Your task to perform on an android device: Add the product to the cart then search for Fire-Boltt Ninja call ultra smartwatch open the product and Add to cart 
Image 0: 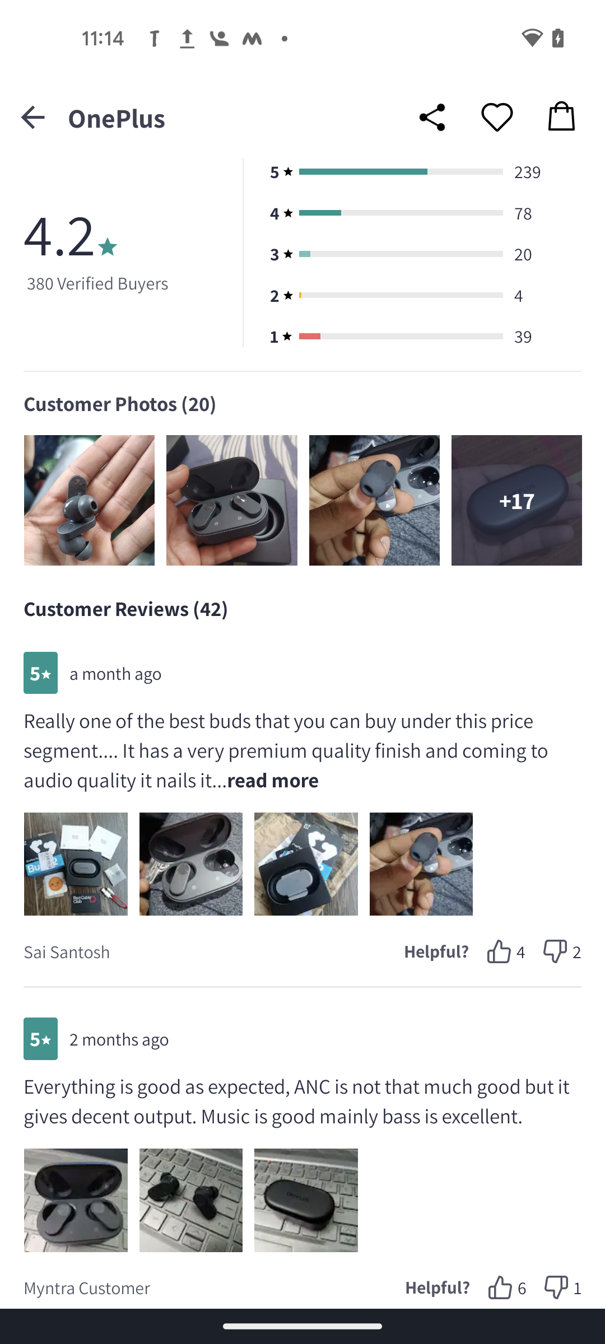
swipe down to view the Add to Bag
Step 0: scroll up
Image 1: 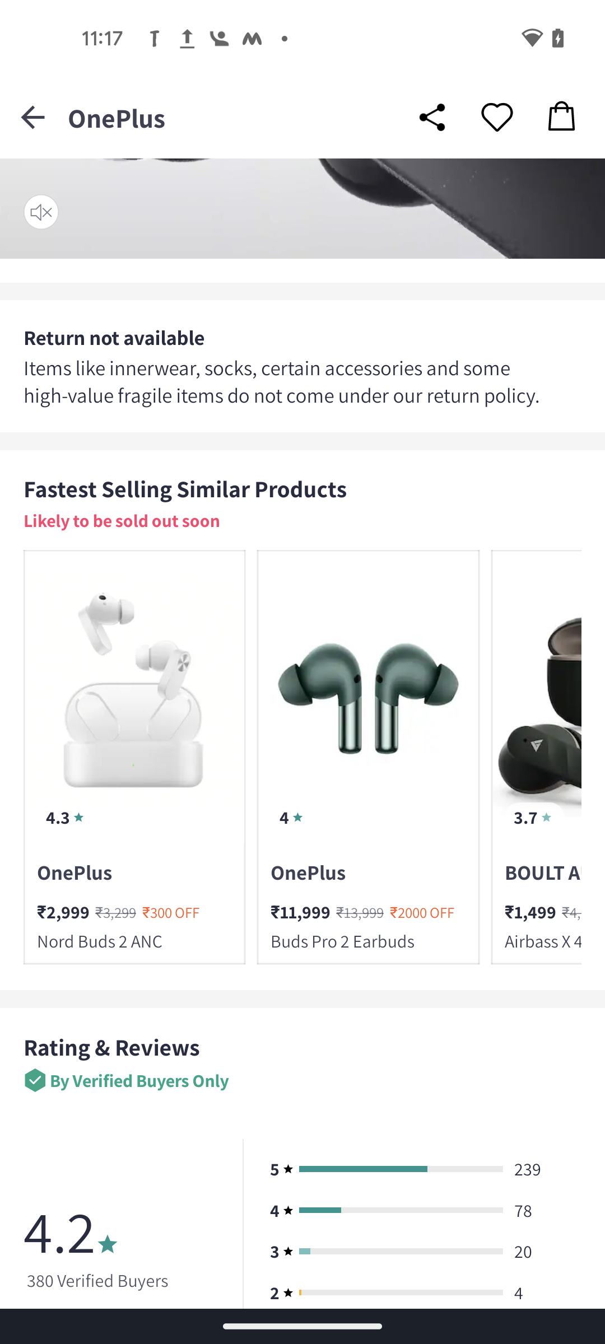
swipe down to view the Add to Bag
Step 1: scroll up
Image 2: 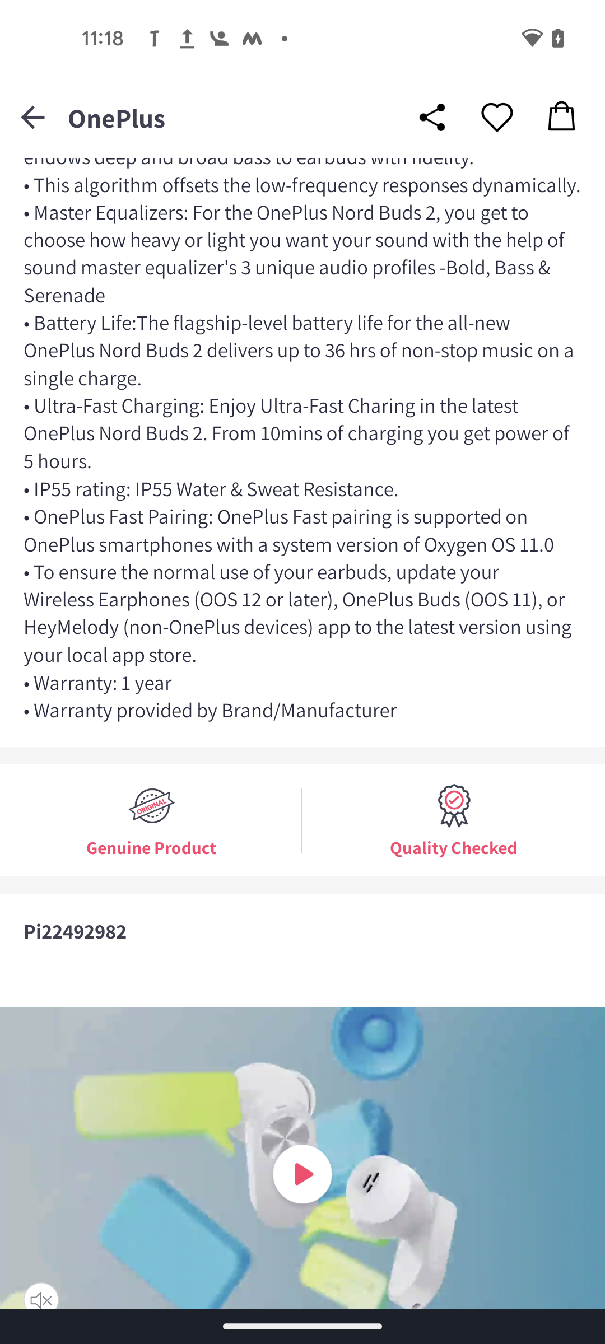
swipe down to view the Add to Bag
Step 2: scroll up
Image 3: 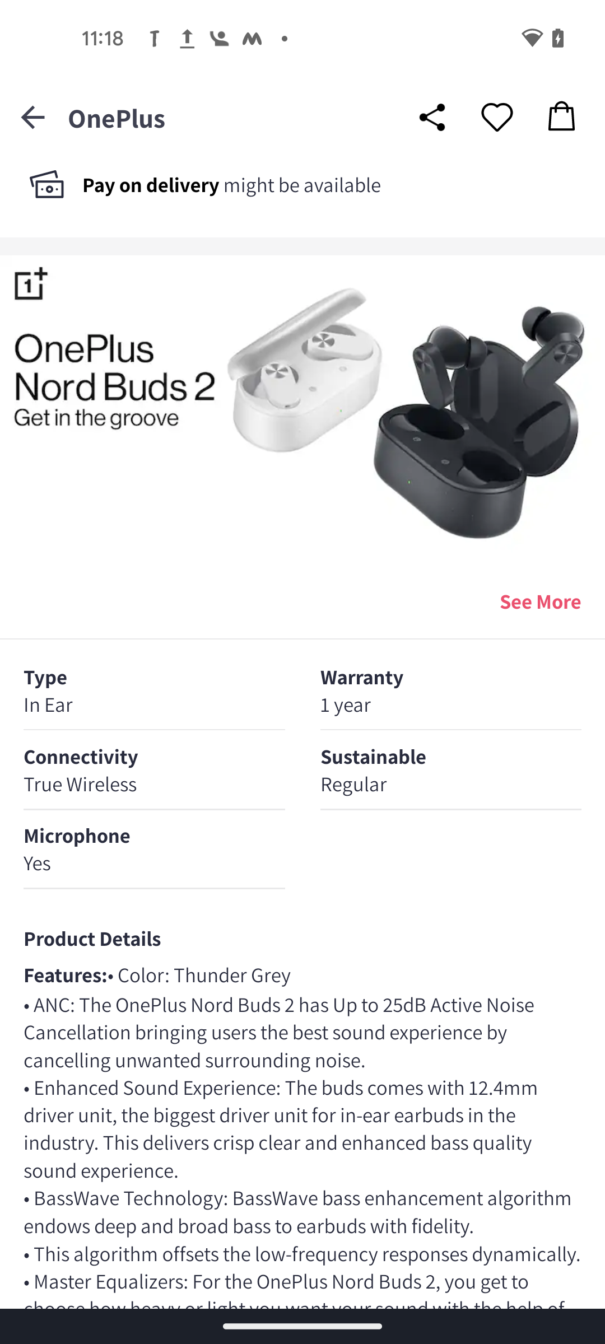
swipe down to view the Add to Bag
Step 3: scroll up
Image 4: 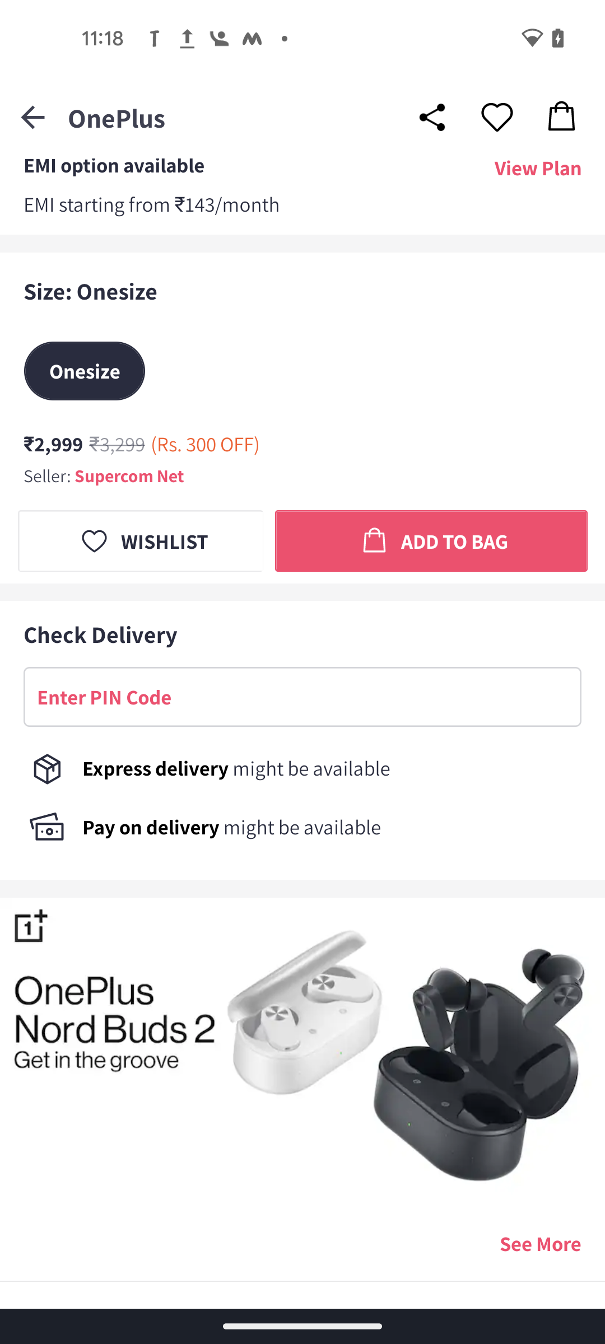
Click on the Add To BAG button 
Step 4: click (455, 541)
Image 5: 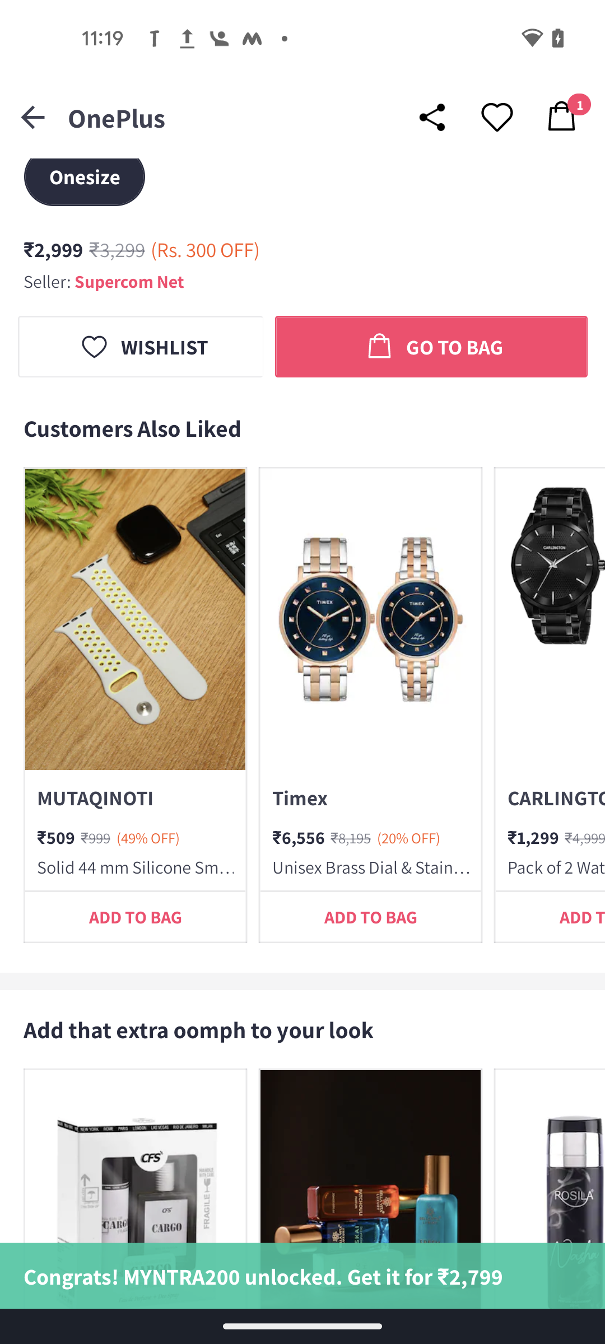
Go back to previous page 
Step 5: press back button
Image 6: 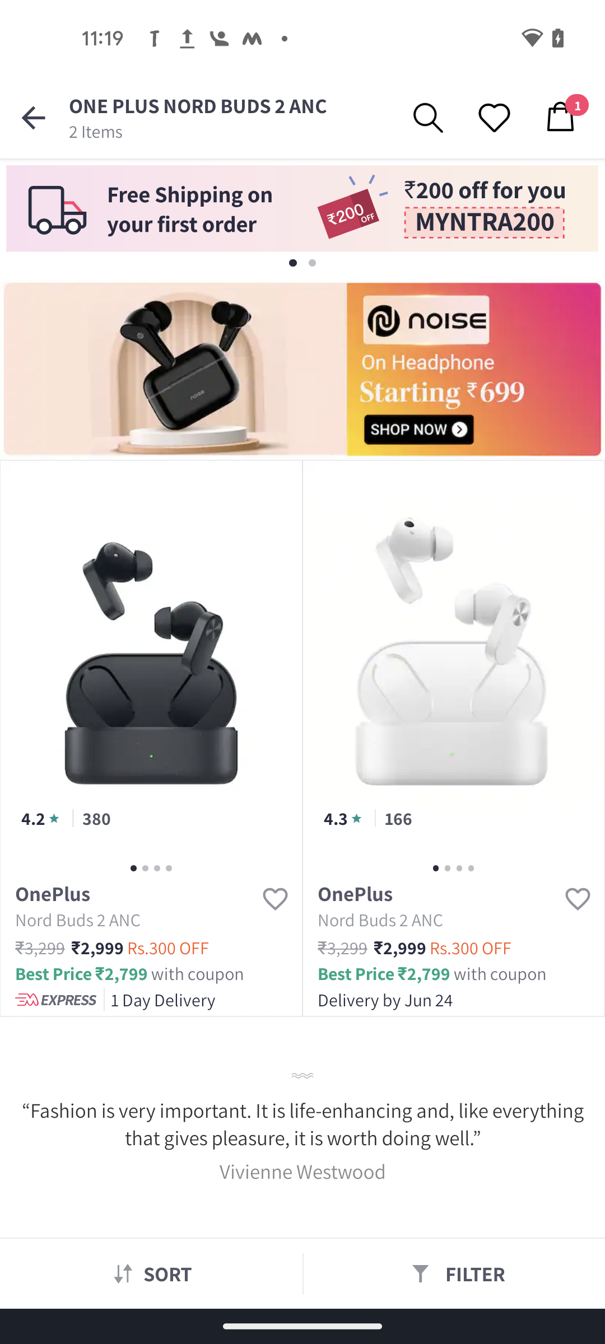
Go back to previous page 
Step 6: press back button
Image 7: 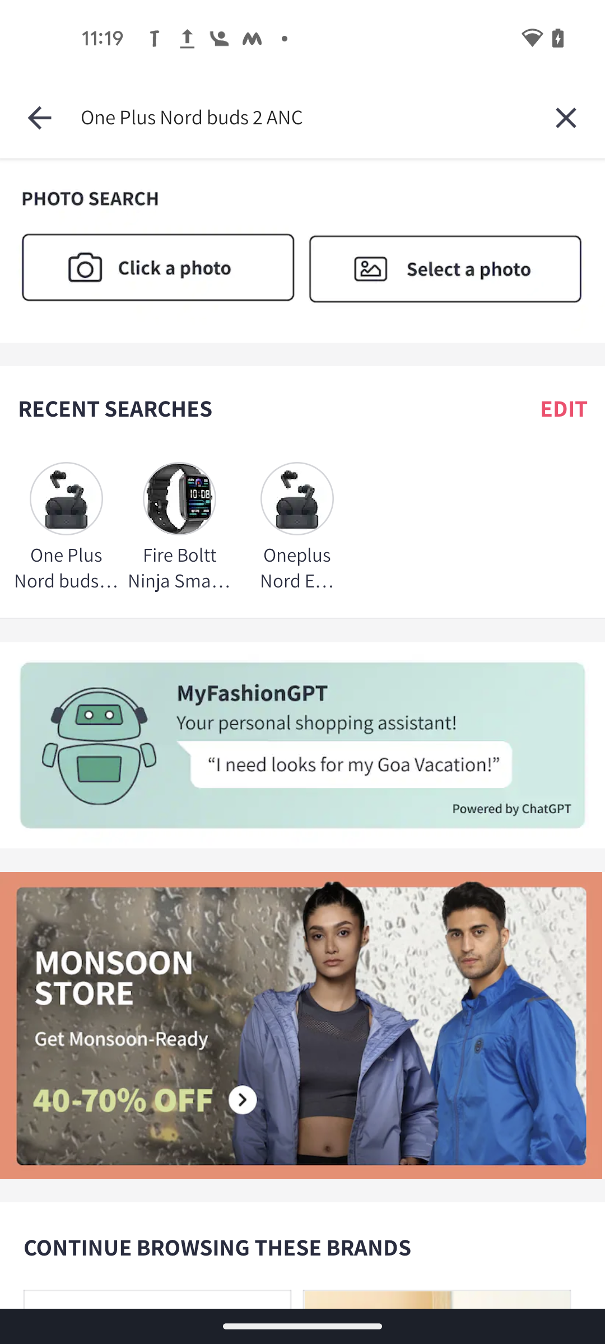
Go back to previous page 
Step 7: press back button
Image 8: 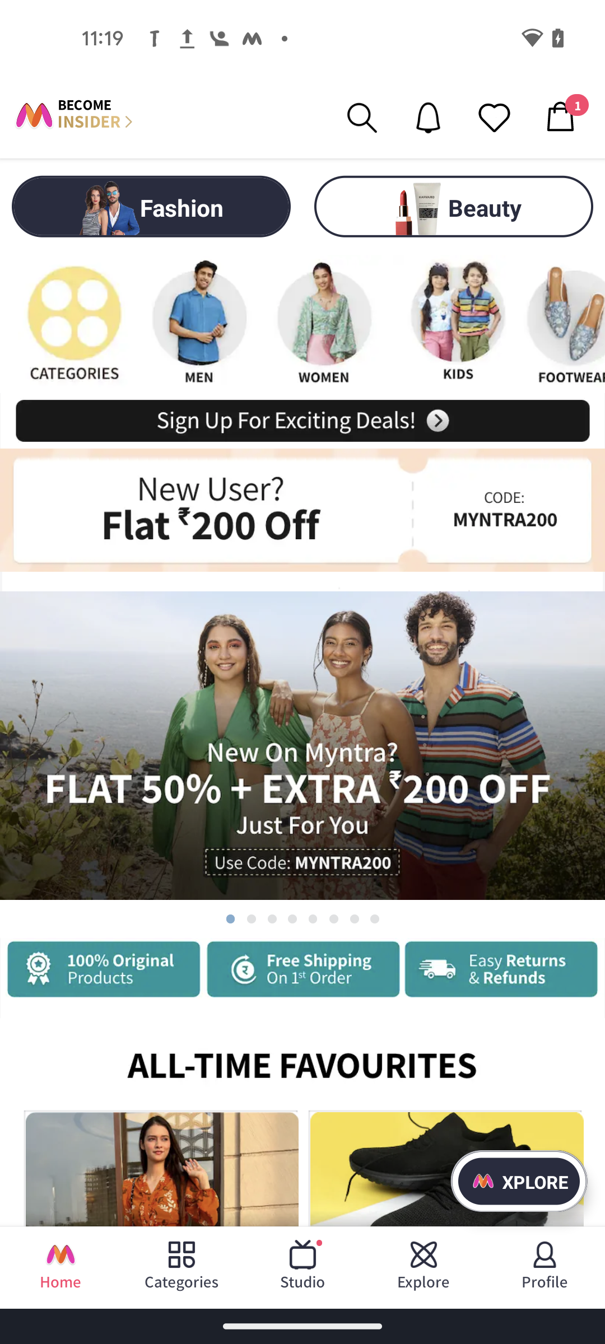
Click on the search icon at the top of the screen 
Step 8: click (362, 118)
Image 9: 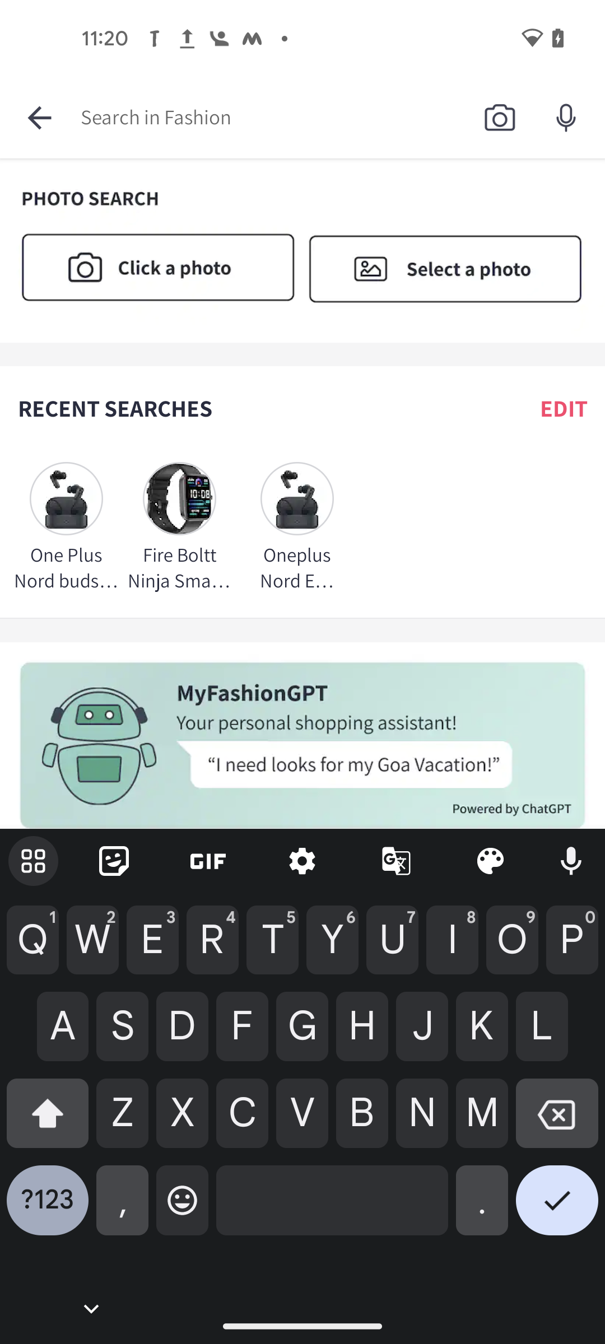
Click on the search bar at the top of the screen 
Step 9: click (271, 118)
Image 10: 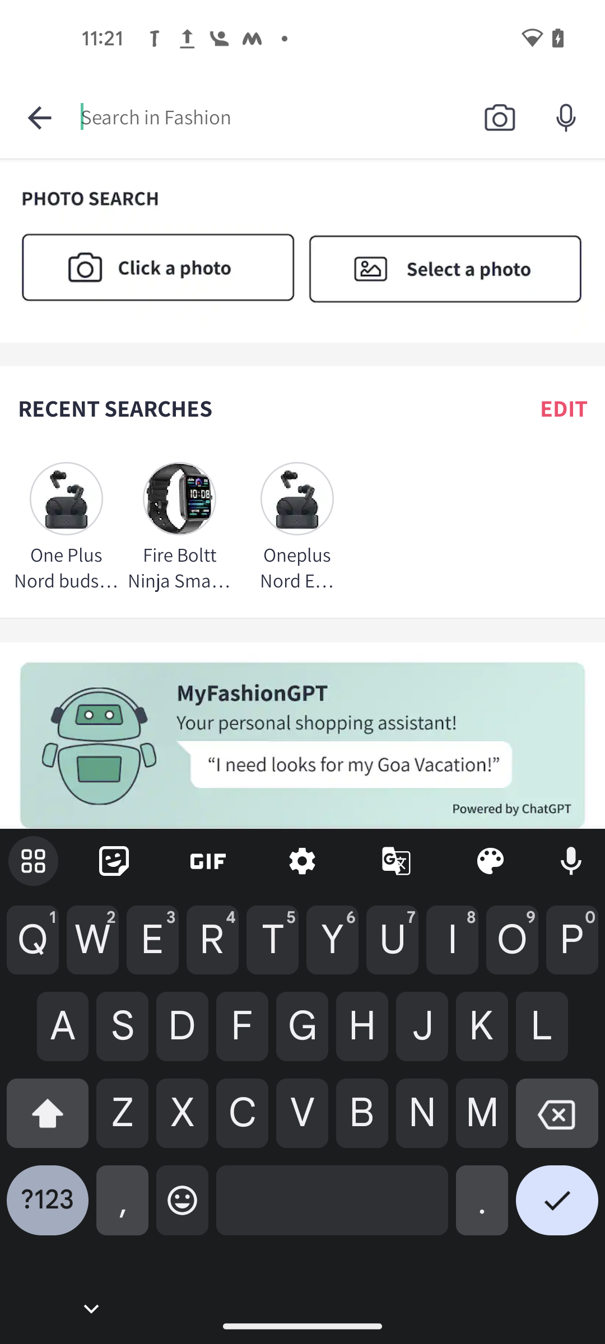
Search Fire-Boltt Ninja call ultra smartwatch
Step 10: wait
Image 11: 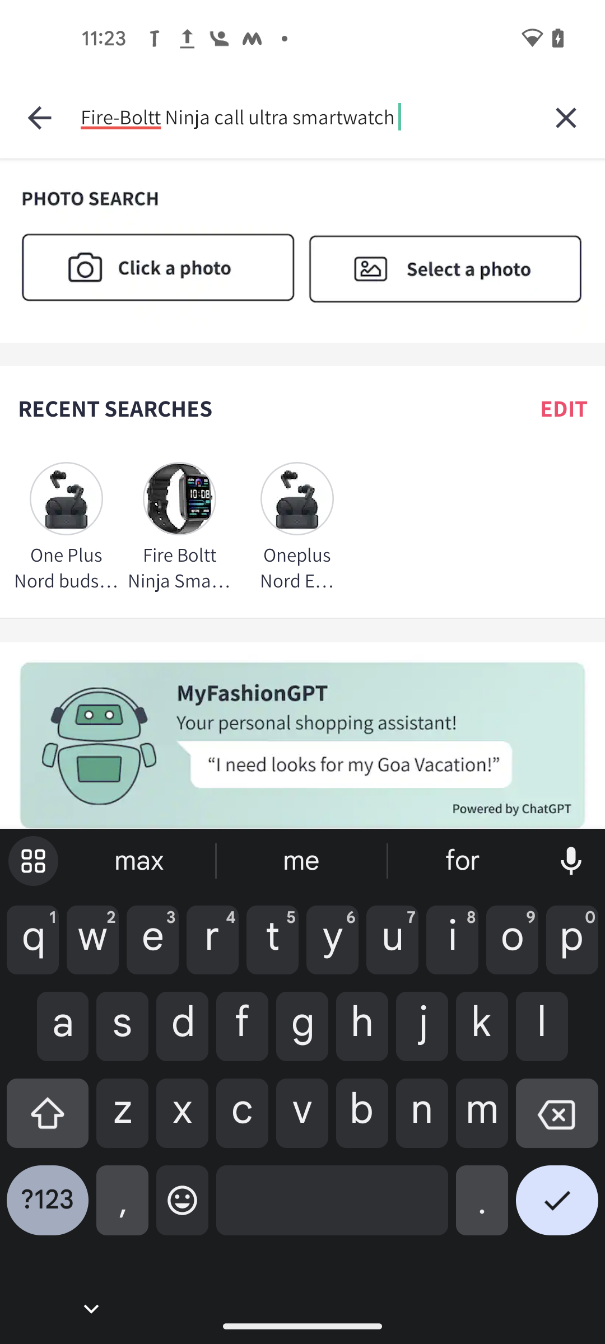
Click on the tick icon
Step 11: click (557, 1208)
Image 12: 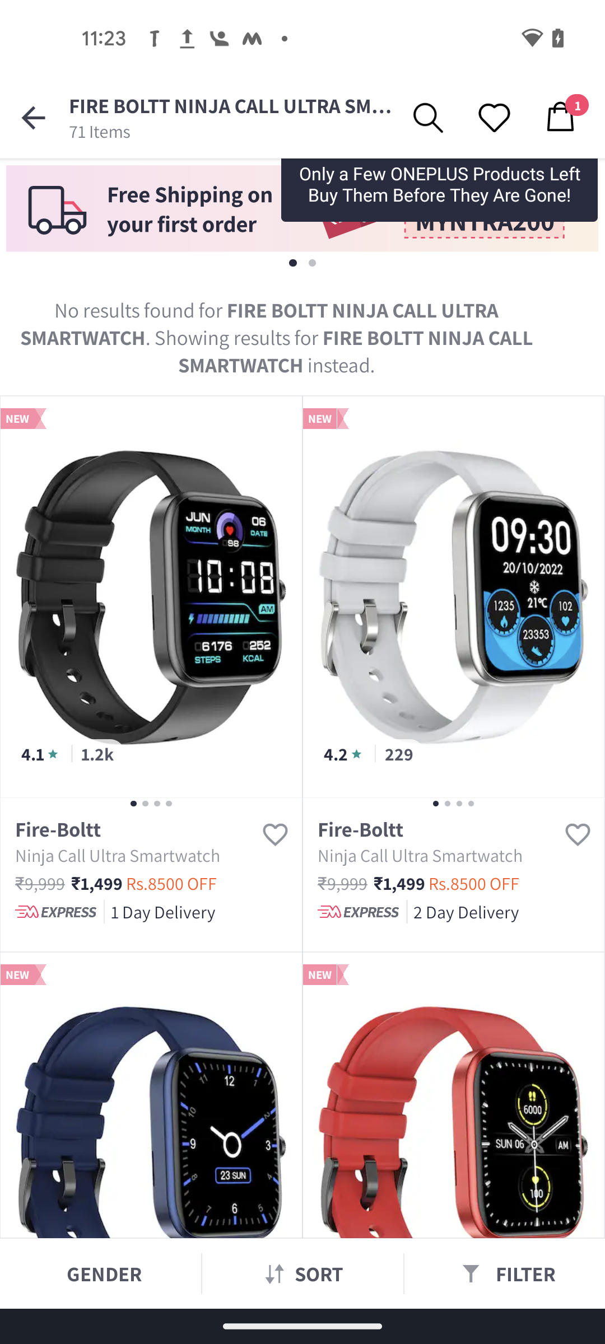
Select the first result
Step 12: click (151, 596)
Image 13: 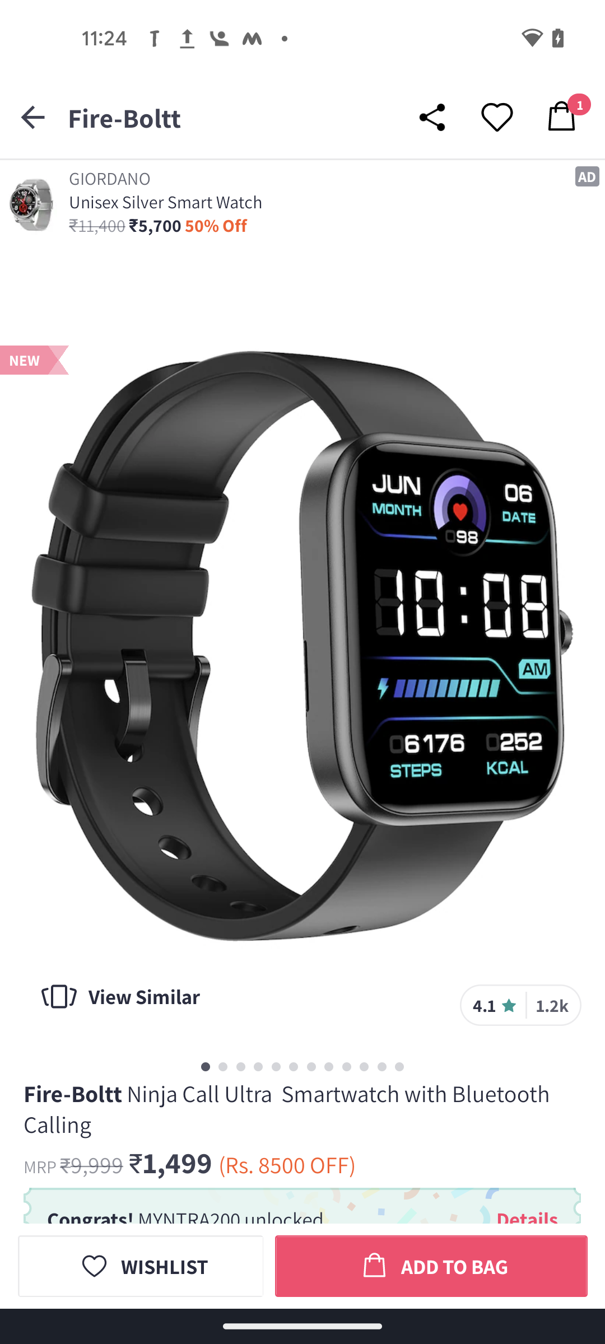
Click on the ADD TO BAG button 
Step 13: click (455, 1266)